Your task to perform on an android device: Since I didn't notice any change in myself after starting that exercise, I would like to ask for help from a personal smart fitness assistant.
Image 0: 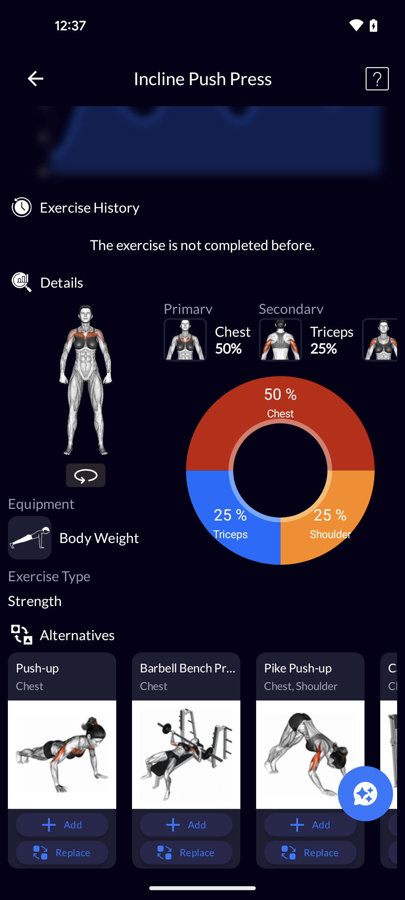
Tap on the blue circle button at the bottom right corner of the screen
Step 0: click (365, 793)
Image 1: 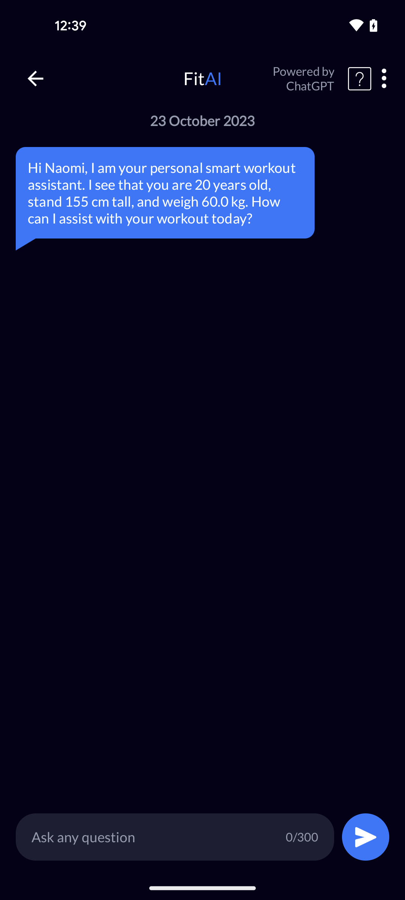
Tap on the text bar at the bottom of the screen
Step 1: click (154, 837)
Image 2: 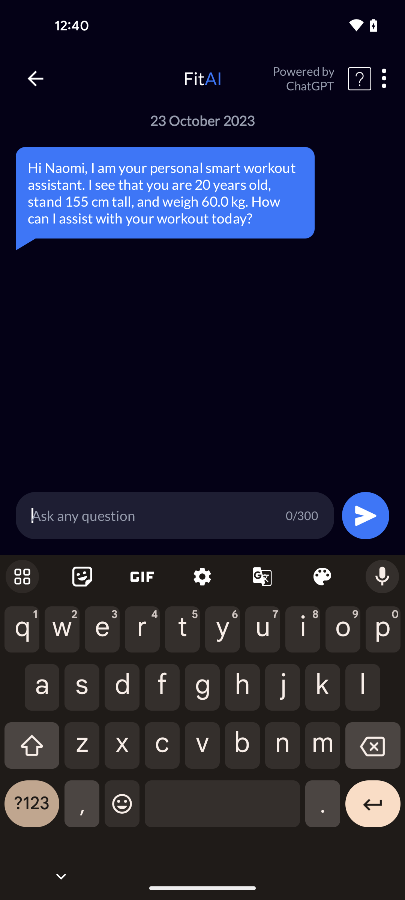
Type the text I didn't notice any change in myself after starting that exercise ,will it take time?
Step 2: type "I didn't notice any change in myself after starting that exercise ,will it take too much time?"
Image 3: 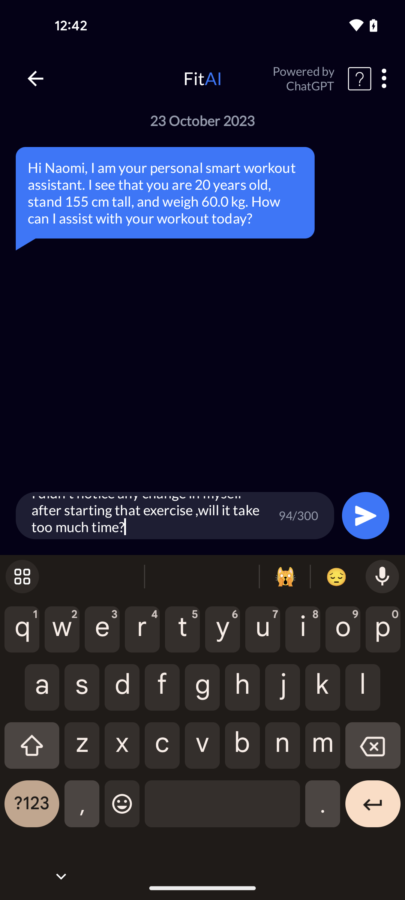
Tap on the send icon
Step 3: click (366, 516)